Your task to perform on an android device: Create a new contact for my father, Shane Sato, in the Contacts app.
Image 0: 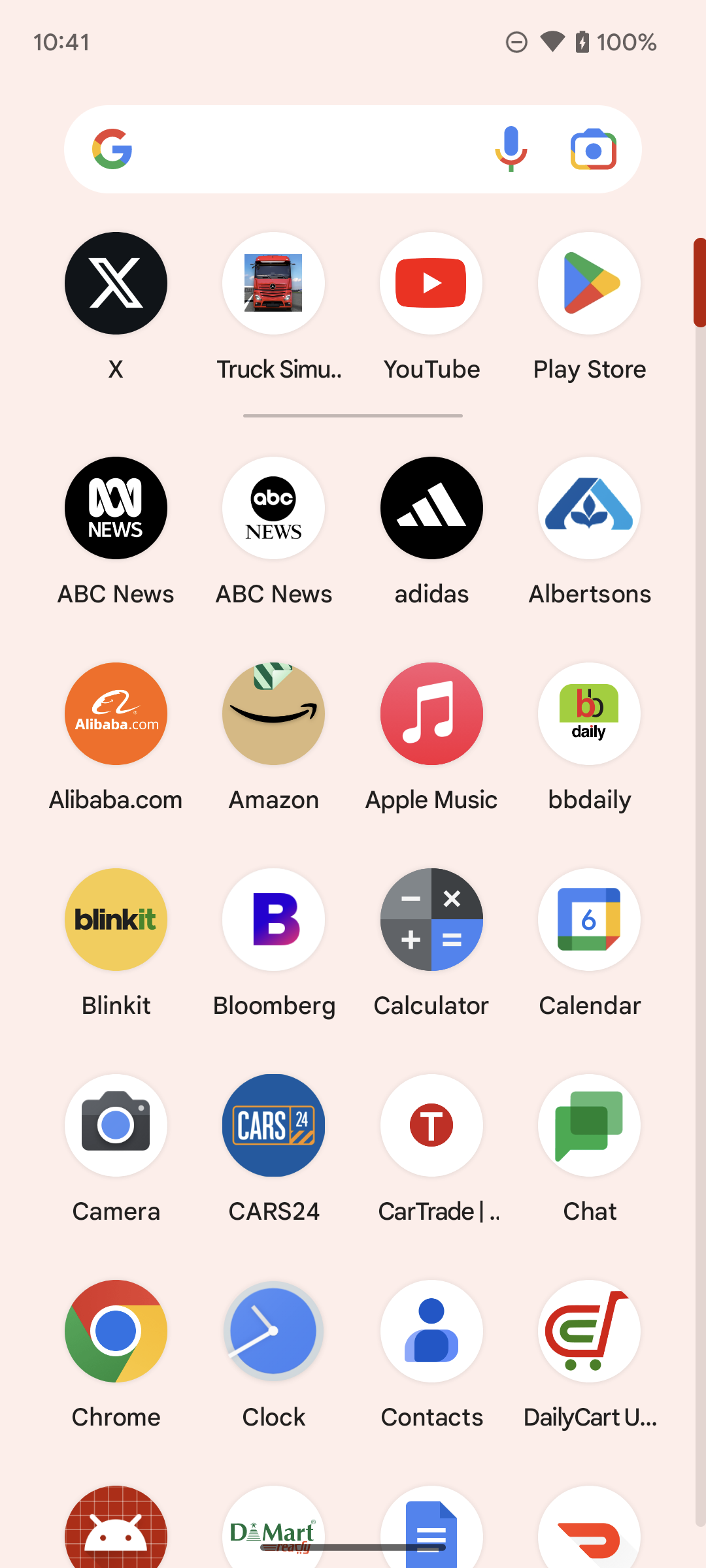
Open Contacts app.
Step 0: open app "Contacts"
Image 1: 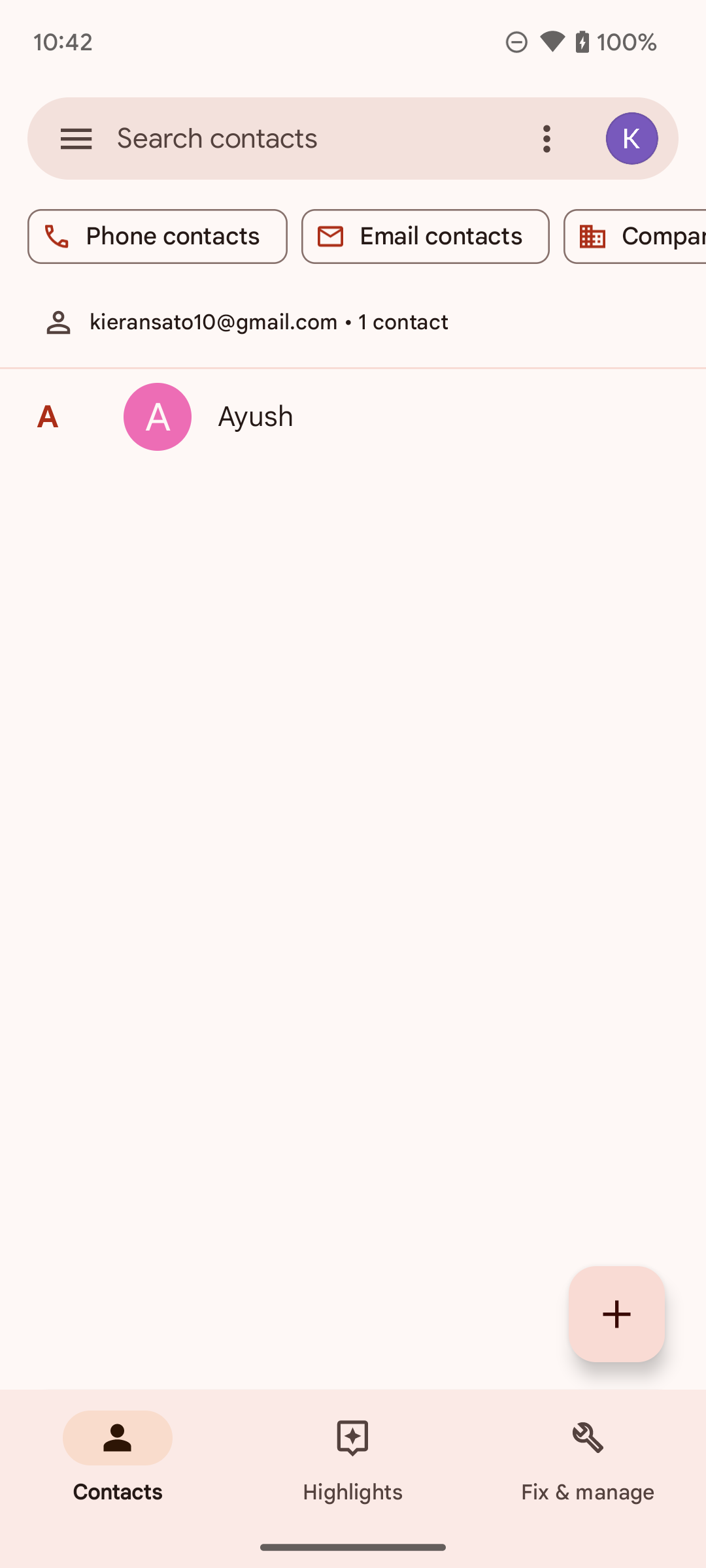
Click on the Create icon on the bottom right of the screen.
Step 1: click (616, 1314)
Image 2: 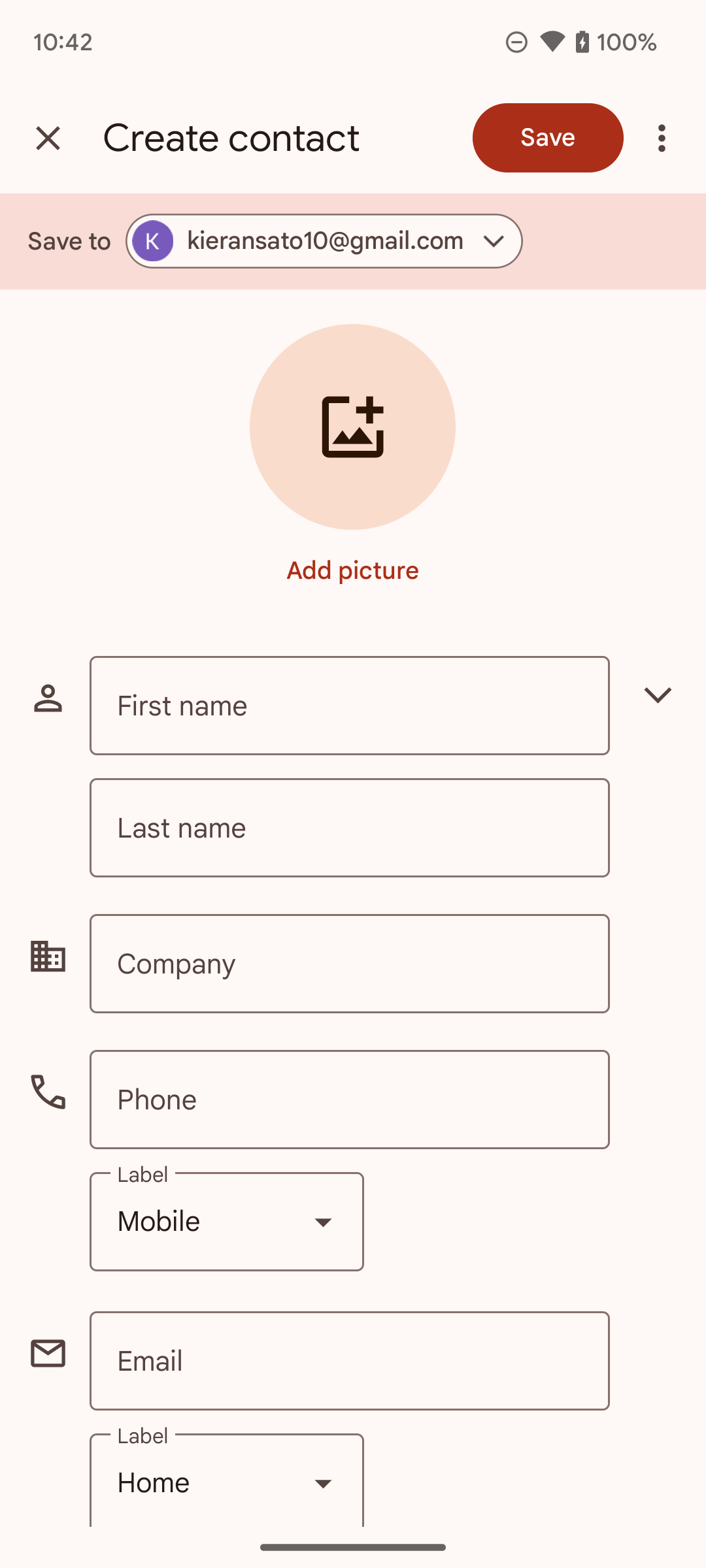
Click on the First name option on the screen.
Step 2: click (349, 705)
Image 3: 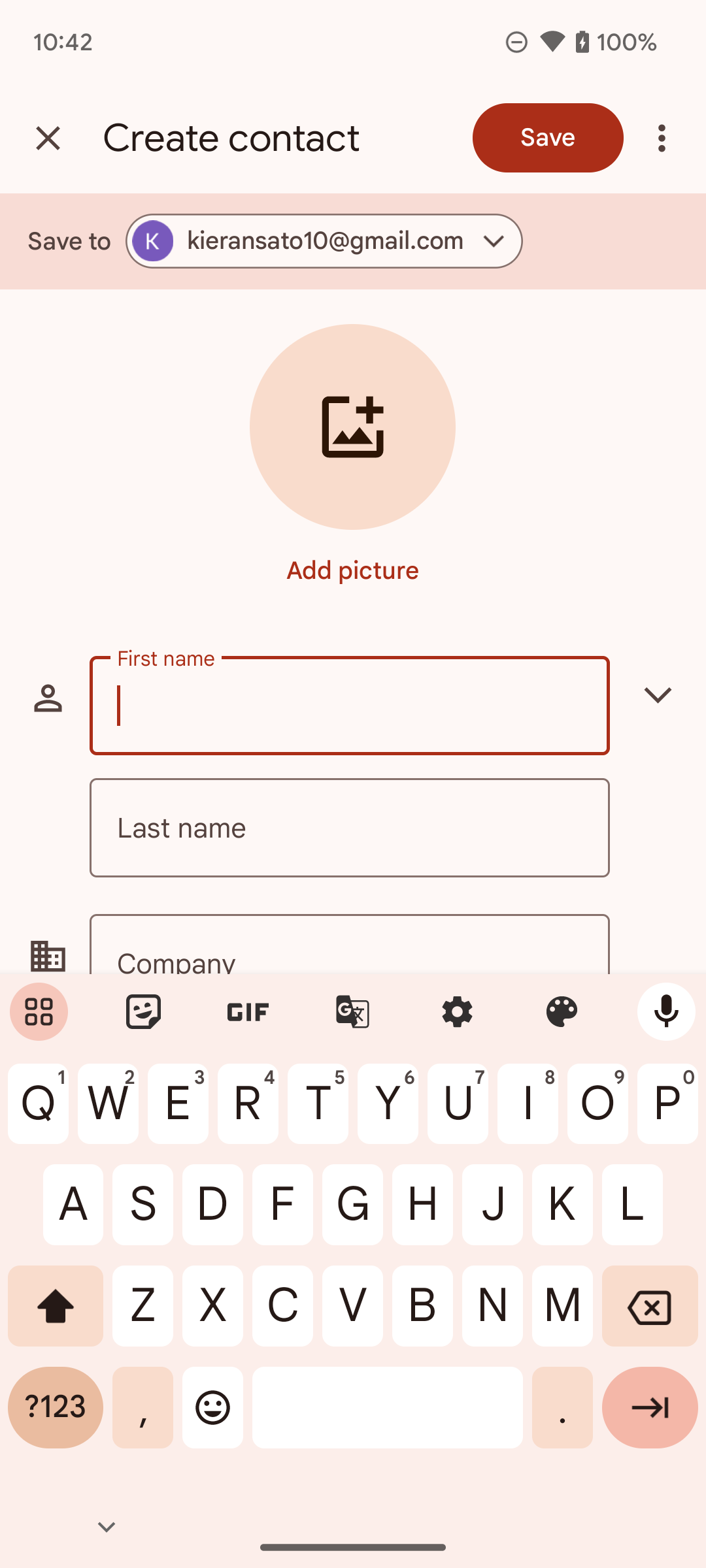
Type Shane sato in the name field on the screen.
Step 3: type "Shane sato"
Image 4: 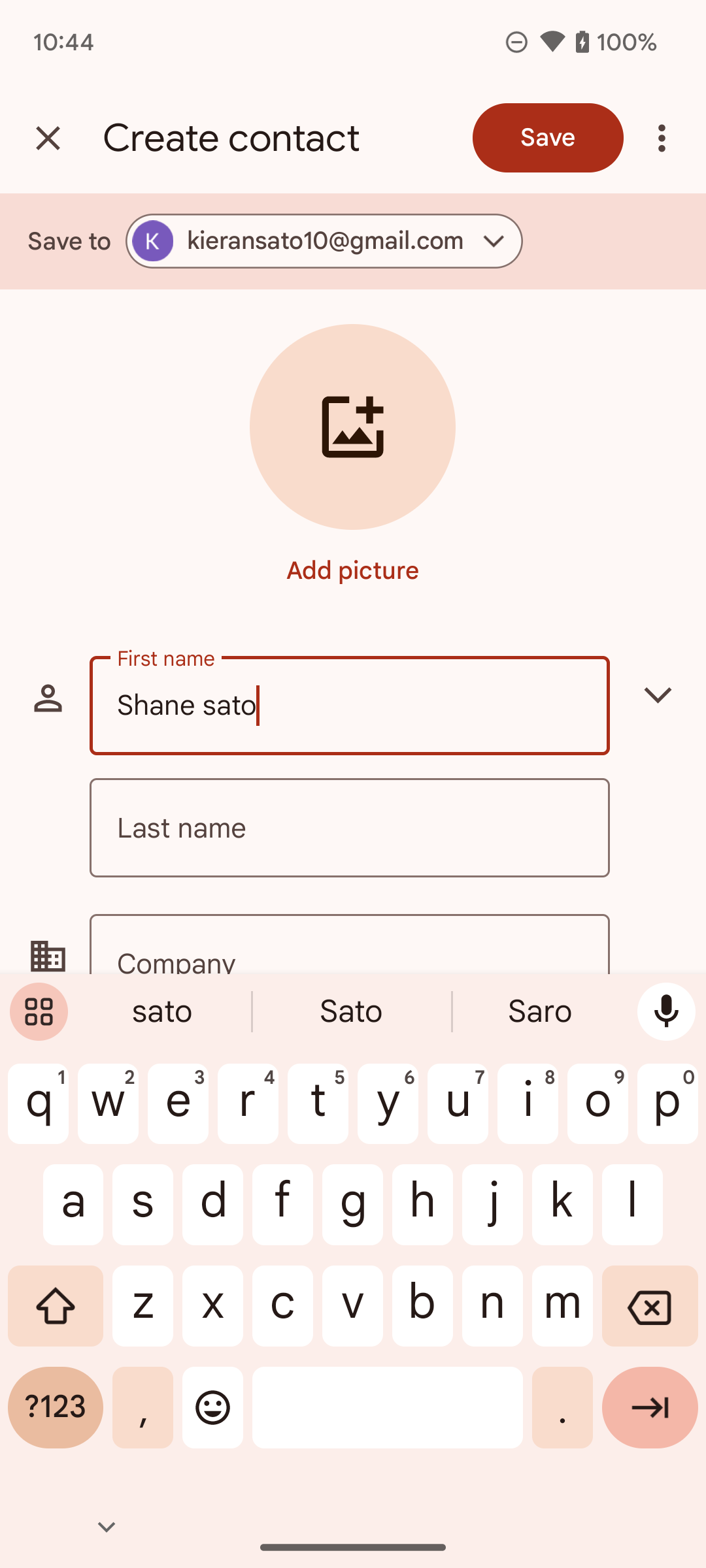
Click on the Save option on the screen.
Step 4: click (548, 138)